Your task to perform on an android device: Get the help of the technical support team of the Cursa app and inquire about the question "How to Start.".
Image 0: 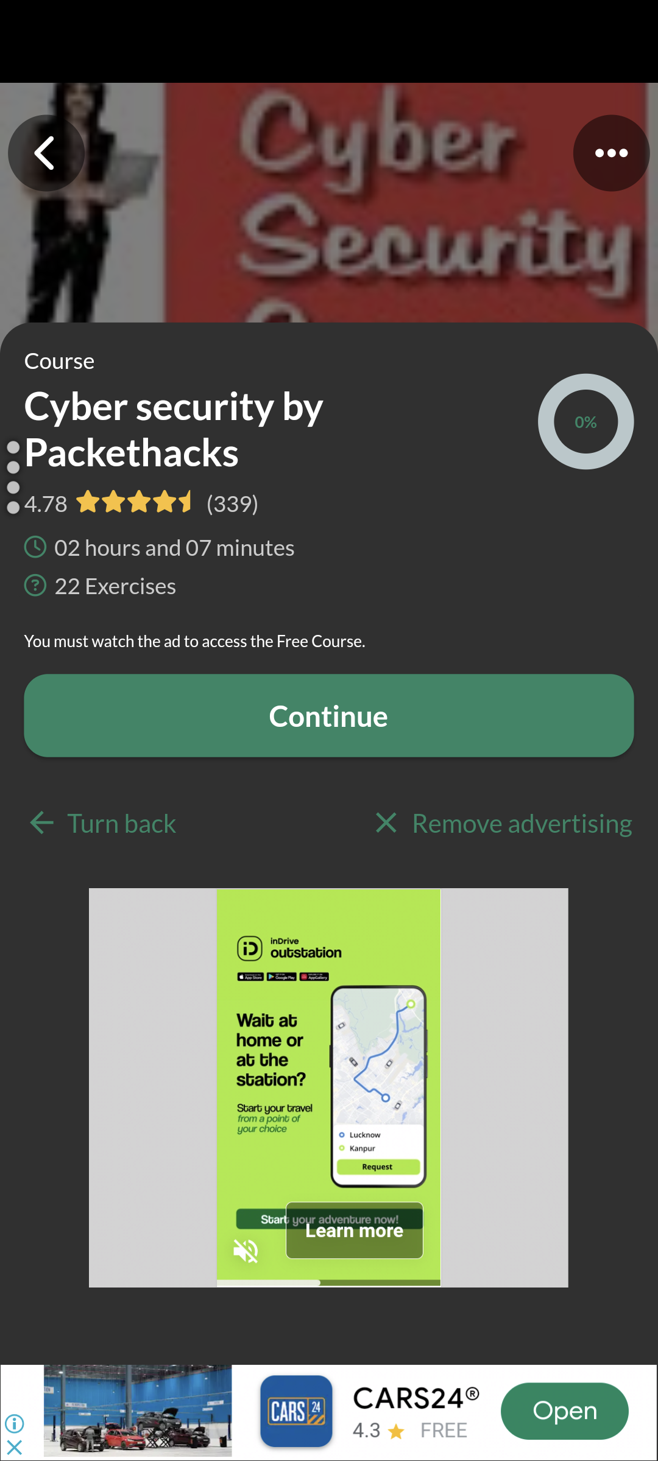
Swipe right.
Step 0: scroll left
Image 1: 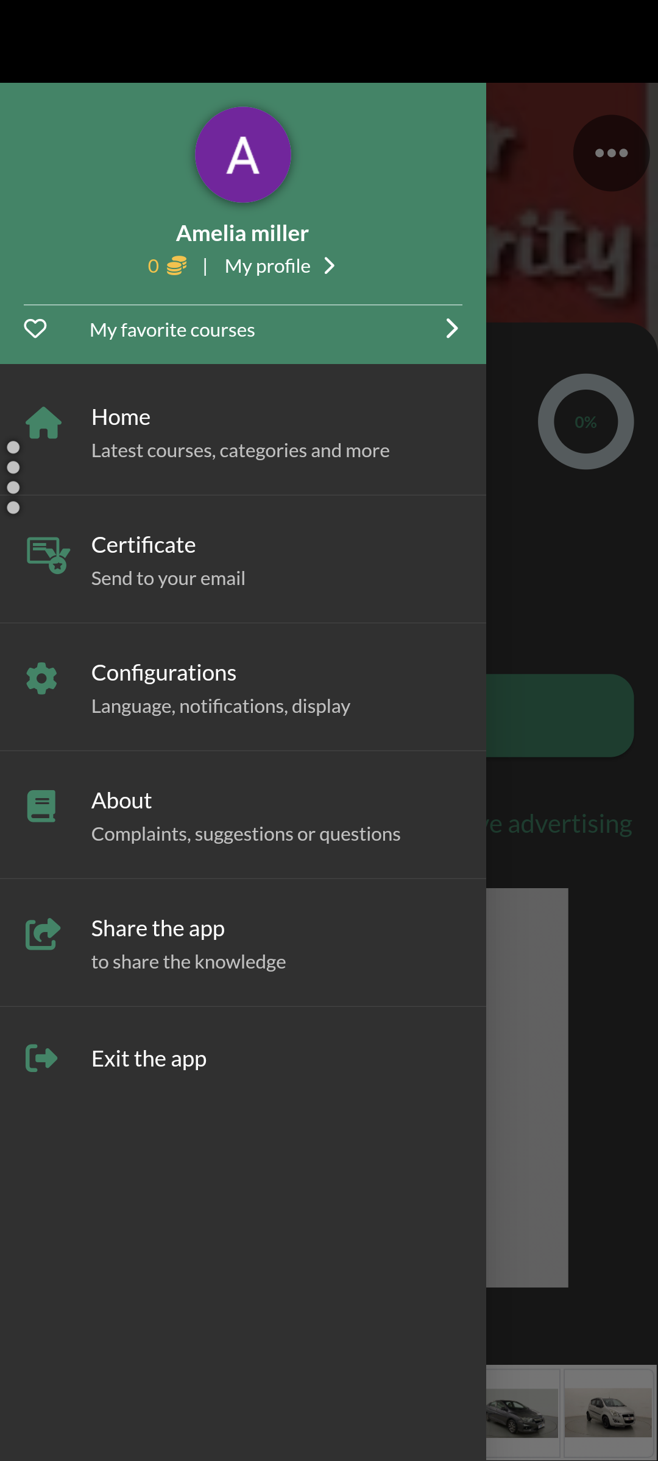
Click on the "Configurations" tab.
Step 1: click (242, 686)
Image 2: 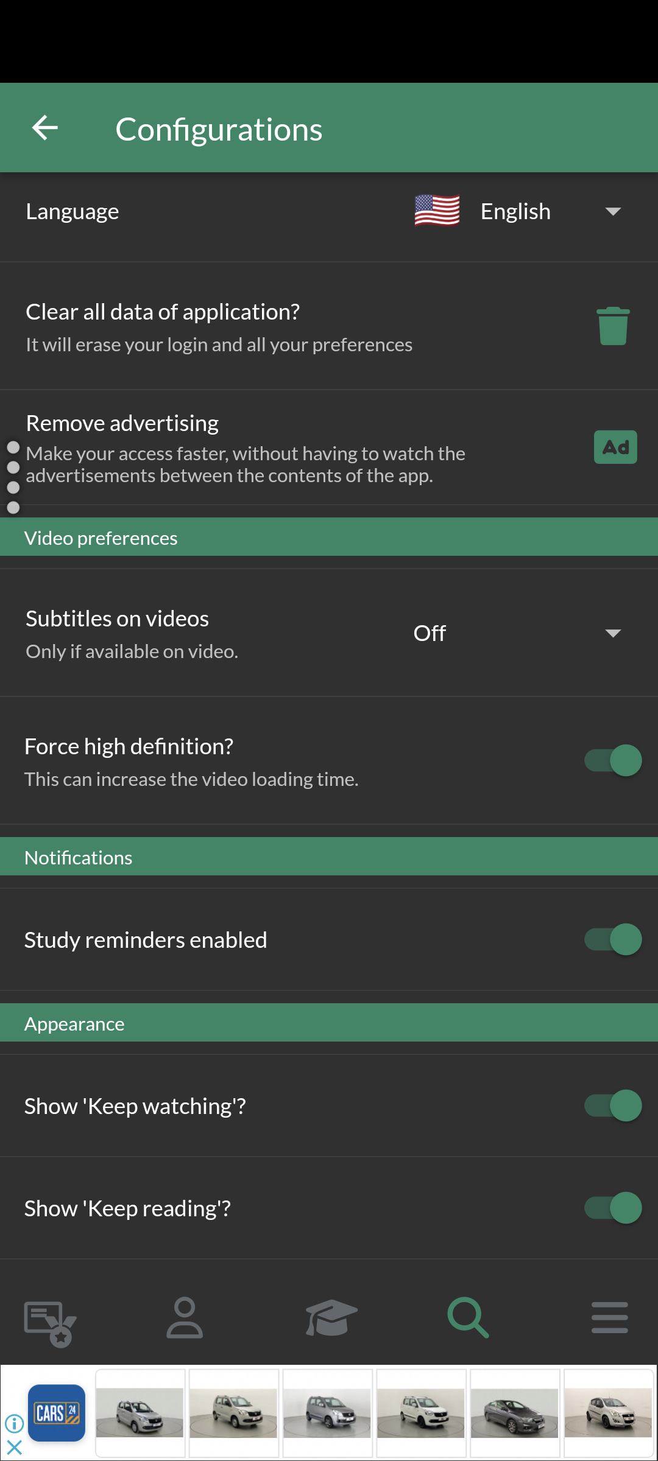
Swipe up
Step 2: scroll down
Image 3: 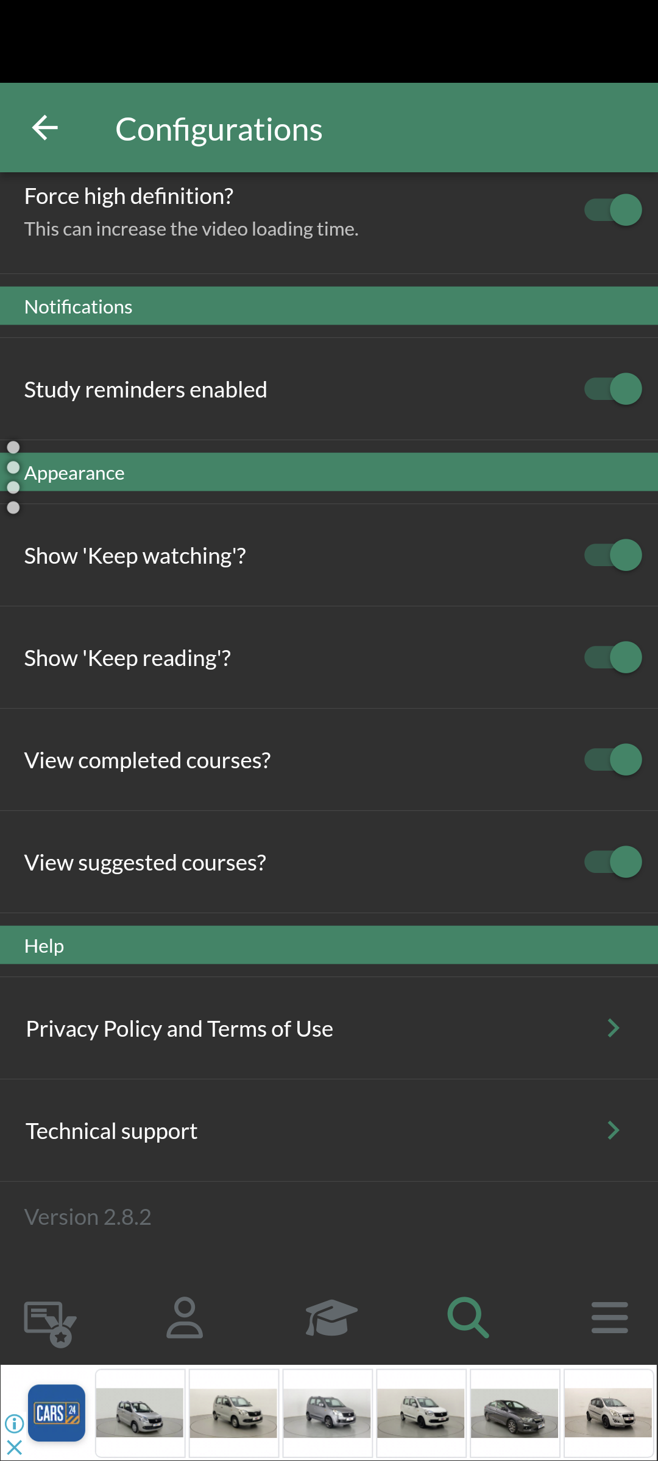
Click on the tab "Technical support".
Step 3: click (329, 1130)
Image 4: 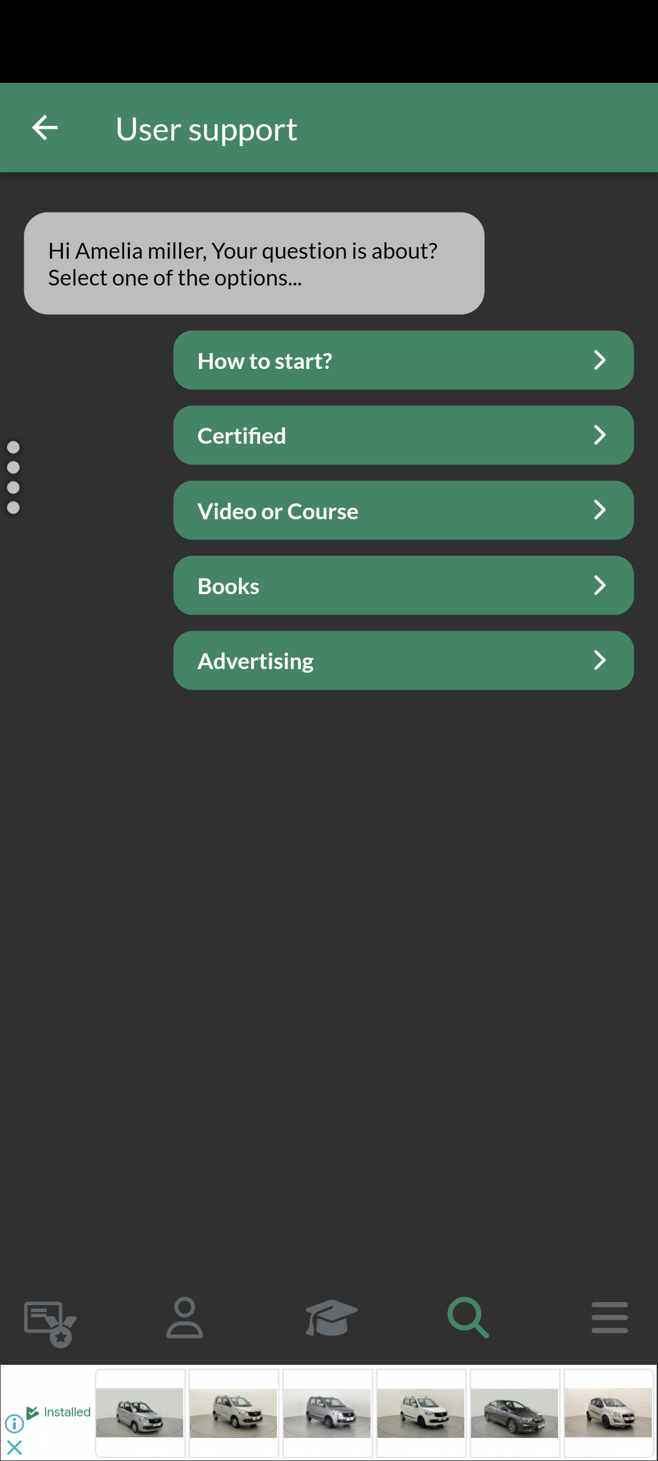
Click on the button "How to start?"
Step 4: click (404, 360)